Your task to perform on an android device: I am looking for black T-Shirts as it suits me , look for the details of Black Slim Fit T-shirts in the Zara app
Image 0: 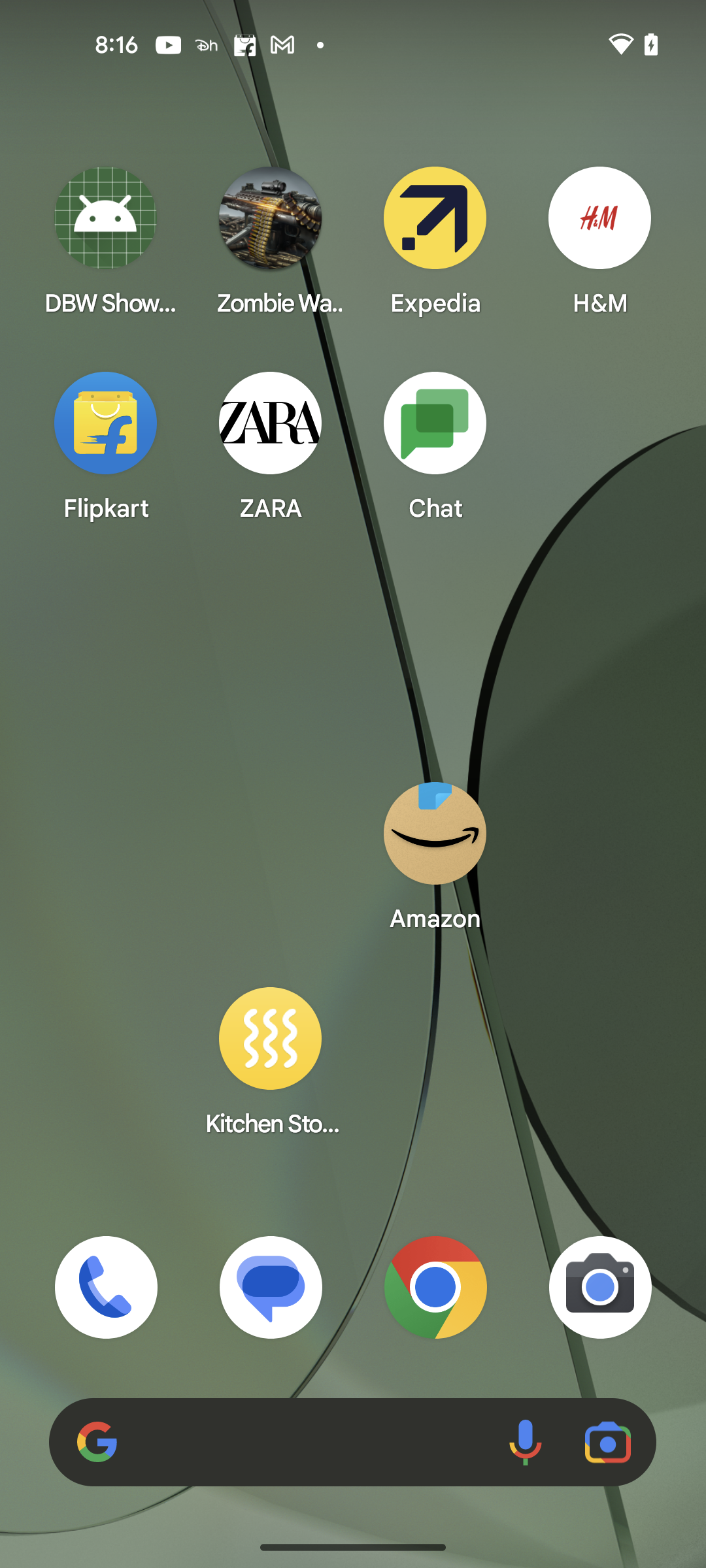
Open the Zara app
Step 0: open app "ZARA"
Image 1: 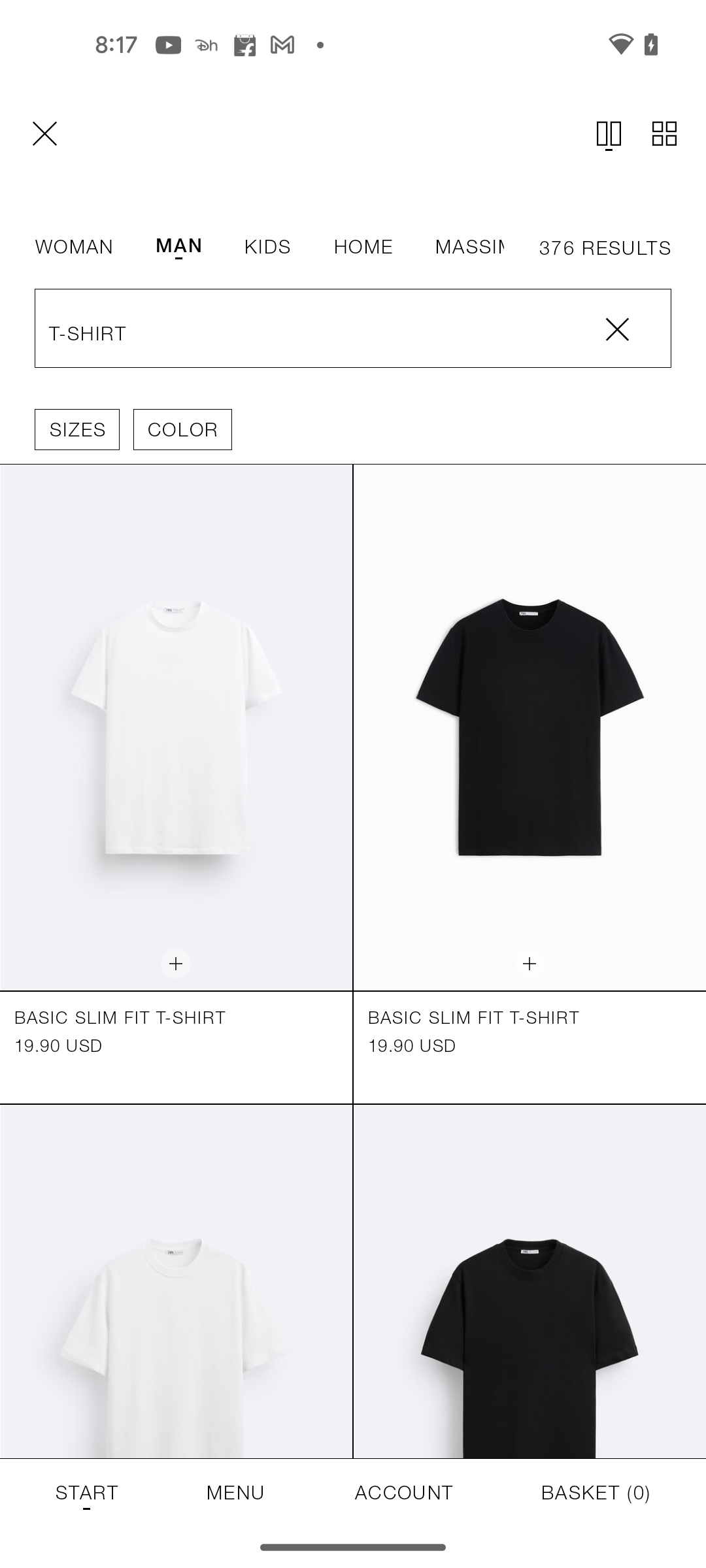
Go to the Black Slim Fit T-shirt 
Step 1: click (353, 774)
Image 2: 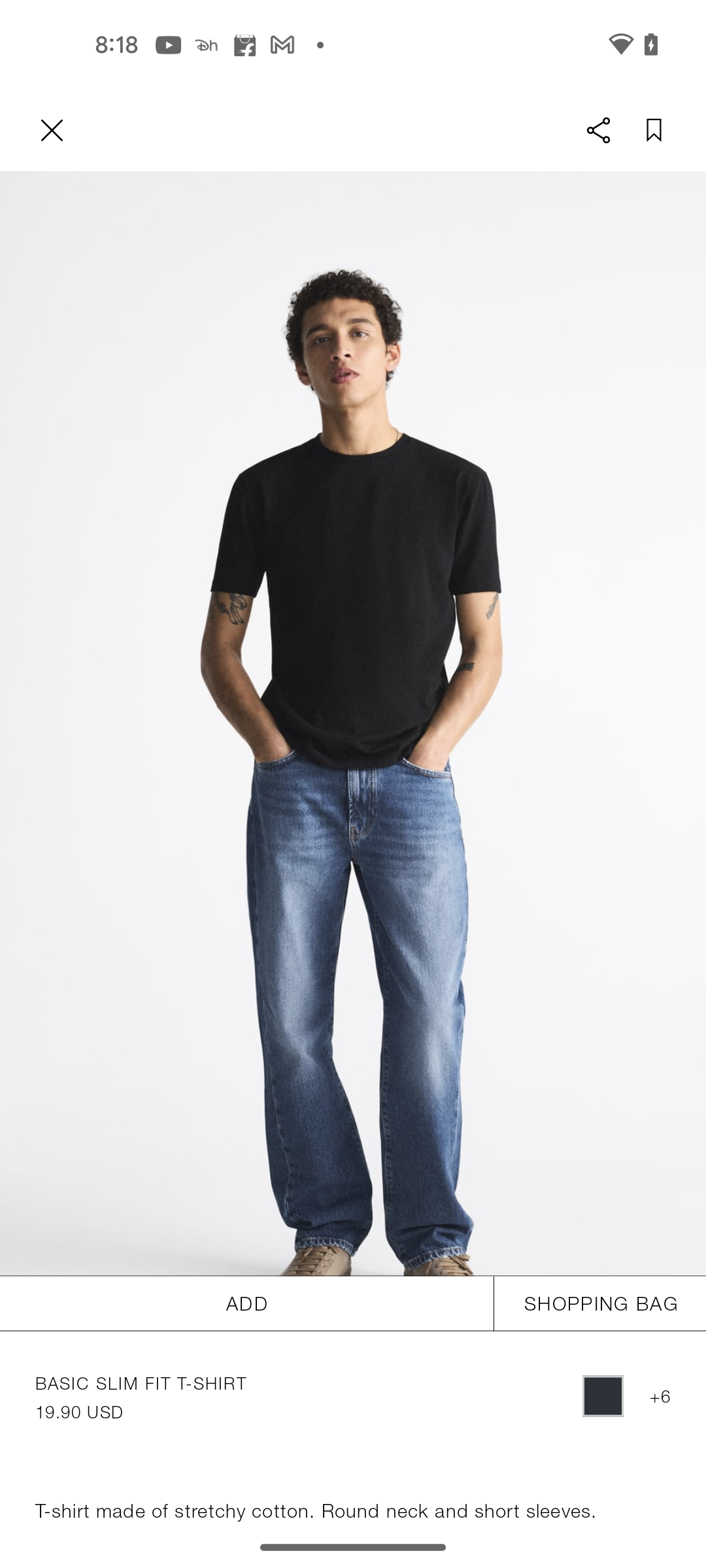
Scroll up to view the details
Step 2: scroll down